Your task to perform on an android device: In the CruiseDeals app, search for the Symphony of the Seas Cruise for 24 Aug, 2023
Image 0: 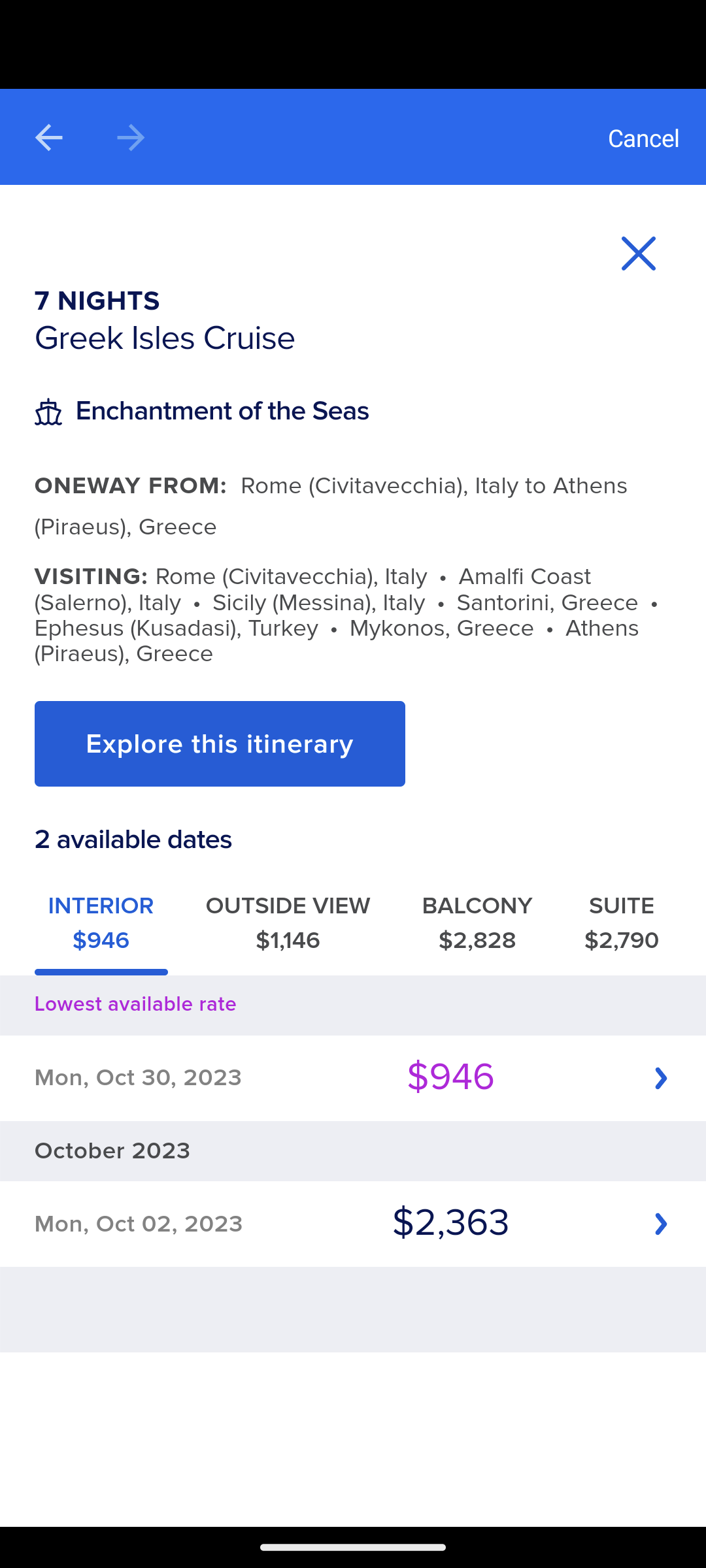
Open the CruiseDeals app.
Step 0: open app "CruiseDeals"
Image 2: 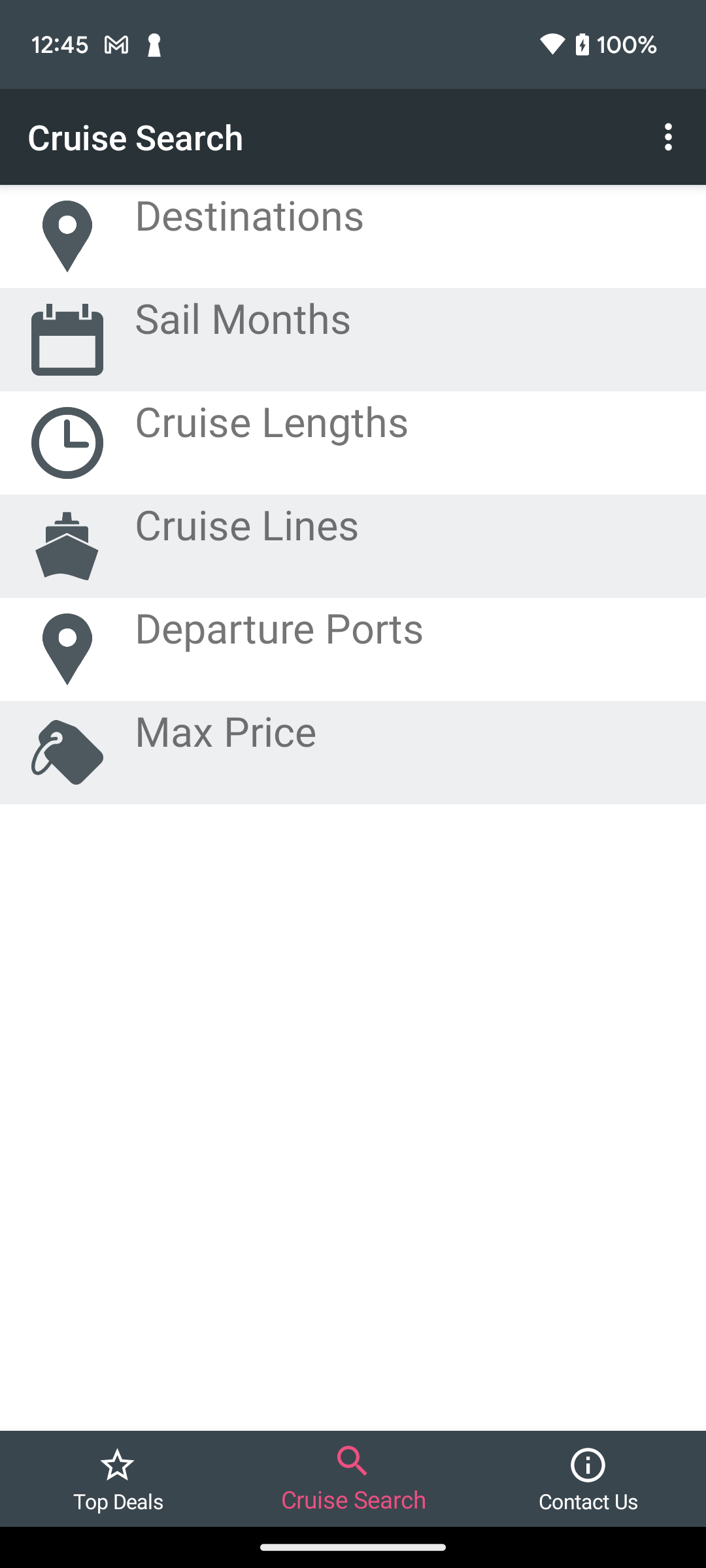
Click on the  cruise lines option on the screen.
Step 2: click (247, 524)
Image 3: 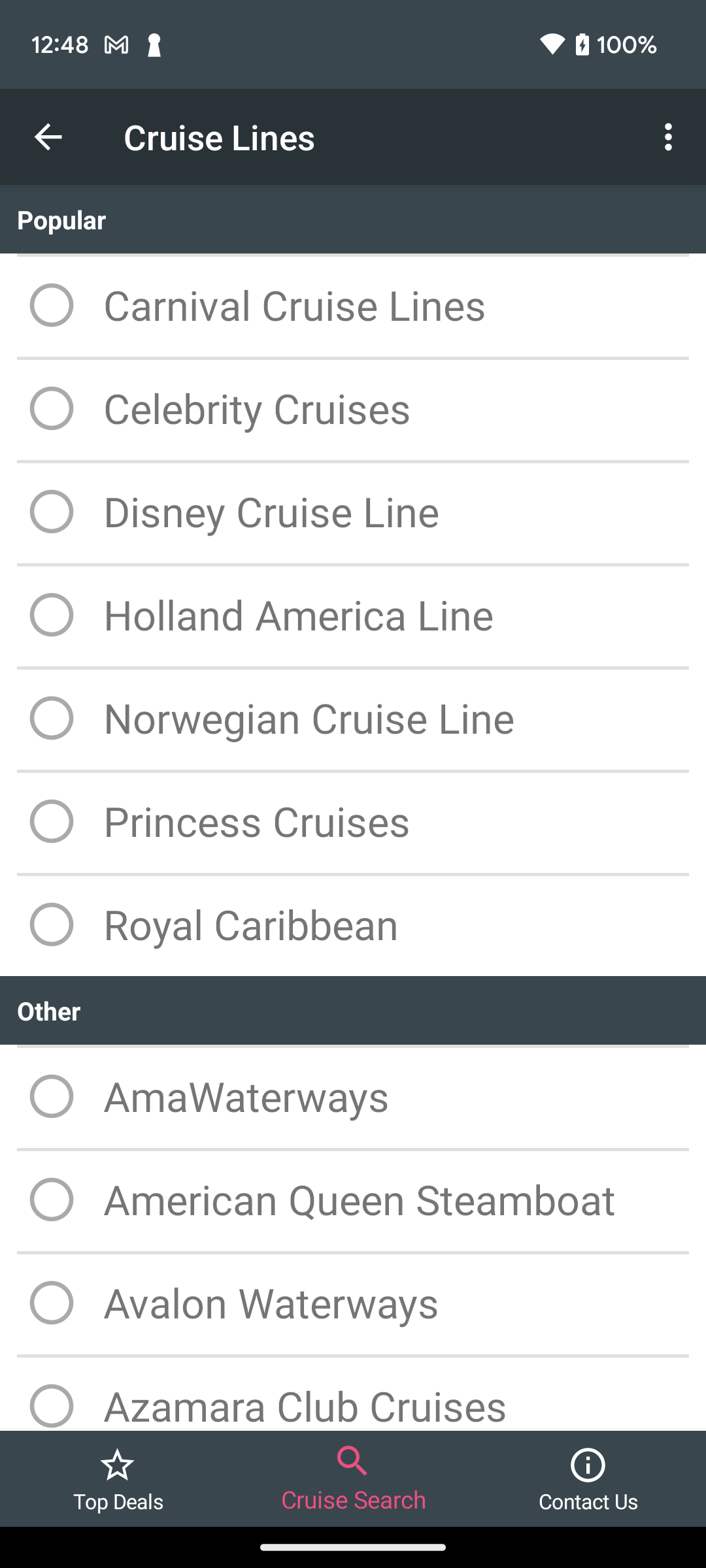
Select the Royal Caribbean under the popular section.
Step 3: click (50, 932)
Image 4: 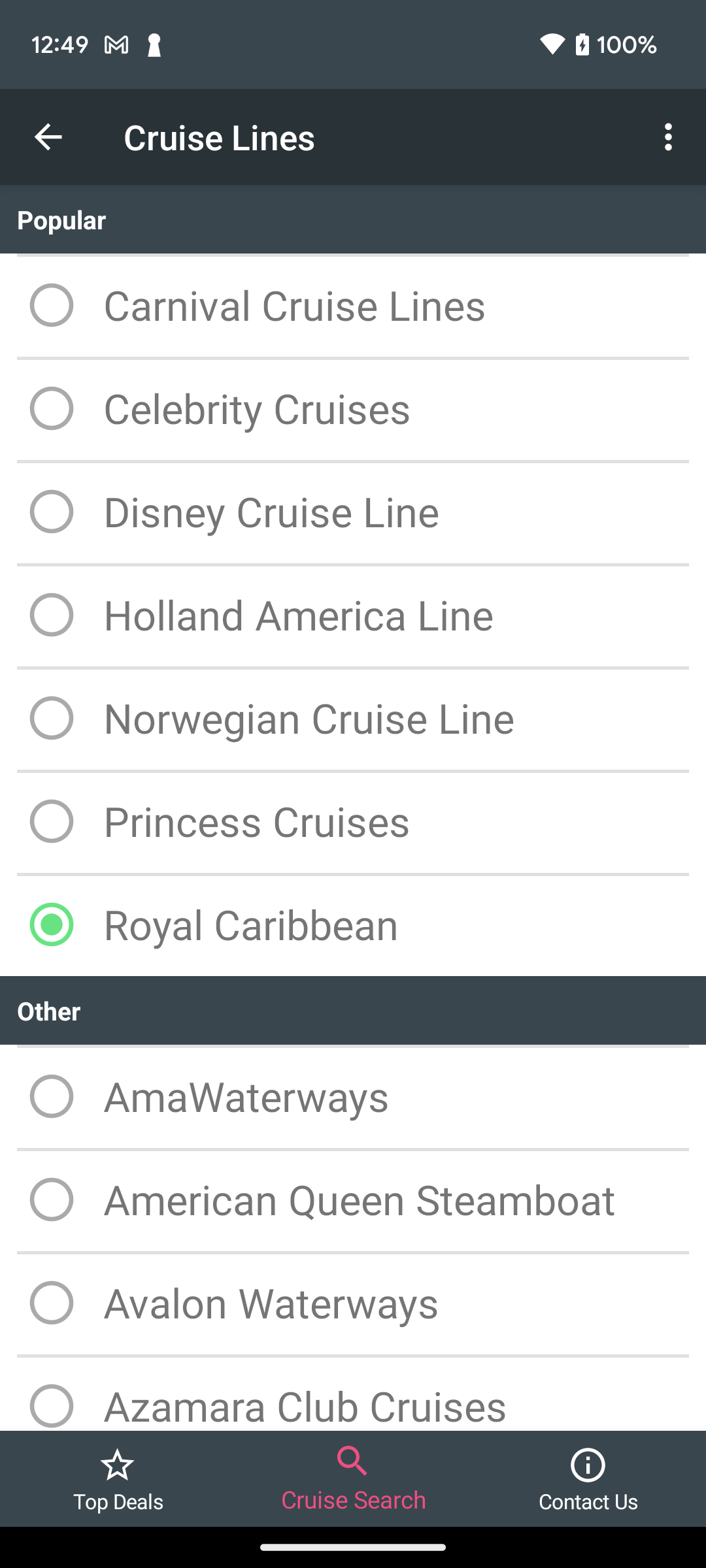
Click on the search icon at the bottom of the screen.
Step 4: click (343, 1458)
Image 6: 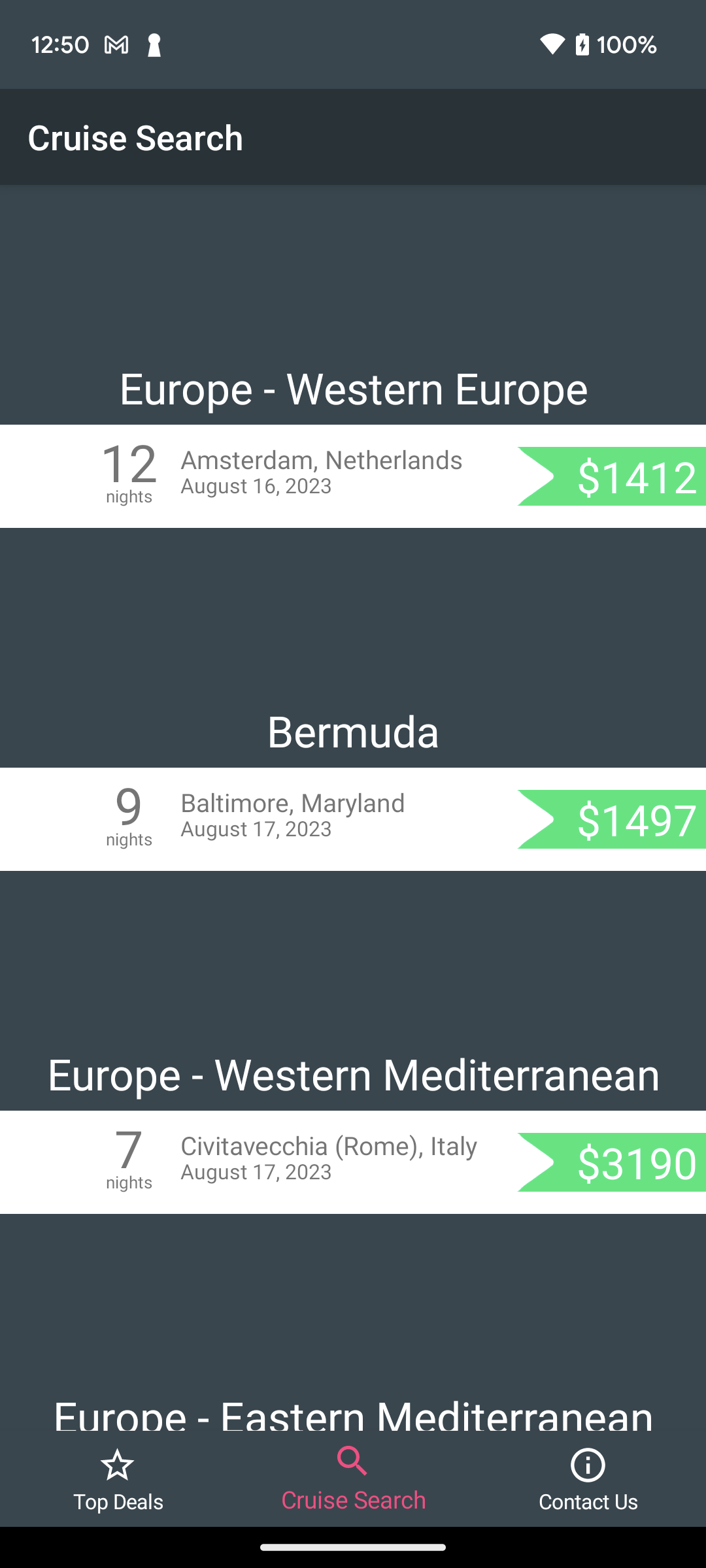
Click on the see 2613 Cruise Options at the bottom of the screen.
Step 6: wait
Image 7: 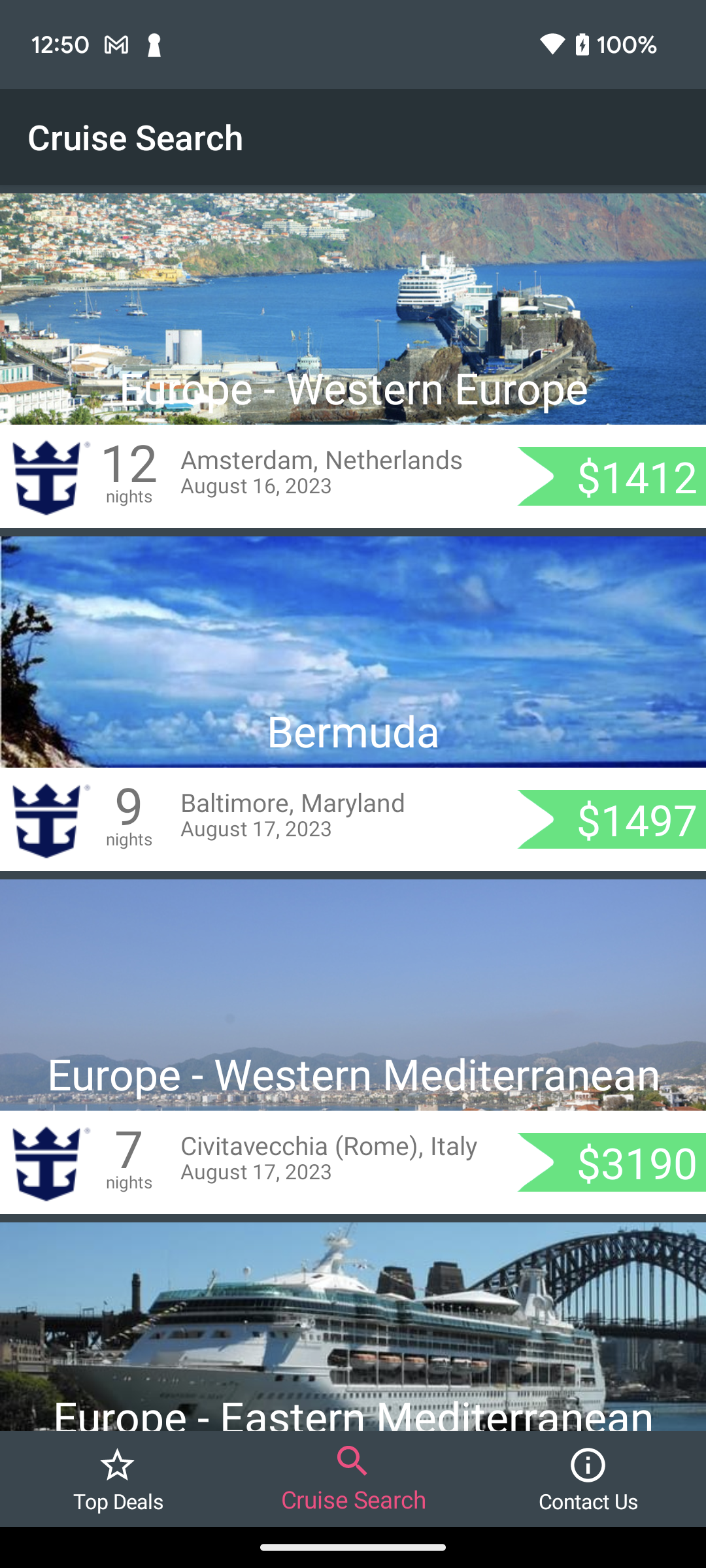
Click on the Civitavecchia cruise option on the screen.
Step 7: click (340, 990)